Your task to perform on an android device: I want to buy a pair of shoes from Nike brand, so search for the shoes for me from Nike brand in the Nike app.
Image 0: 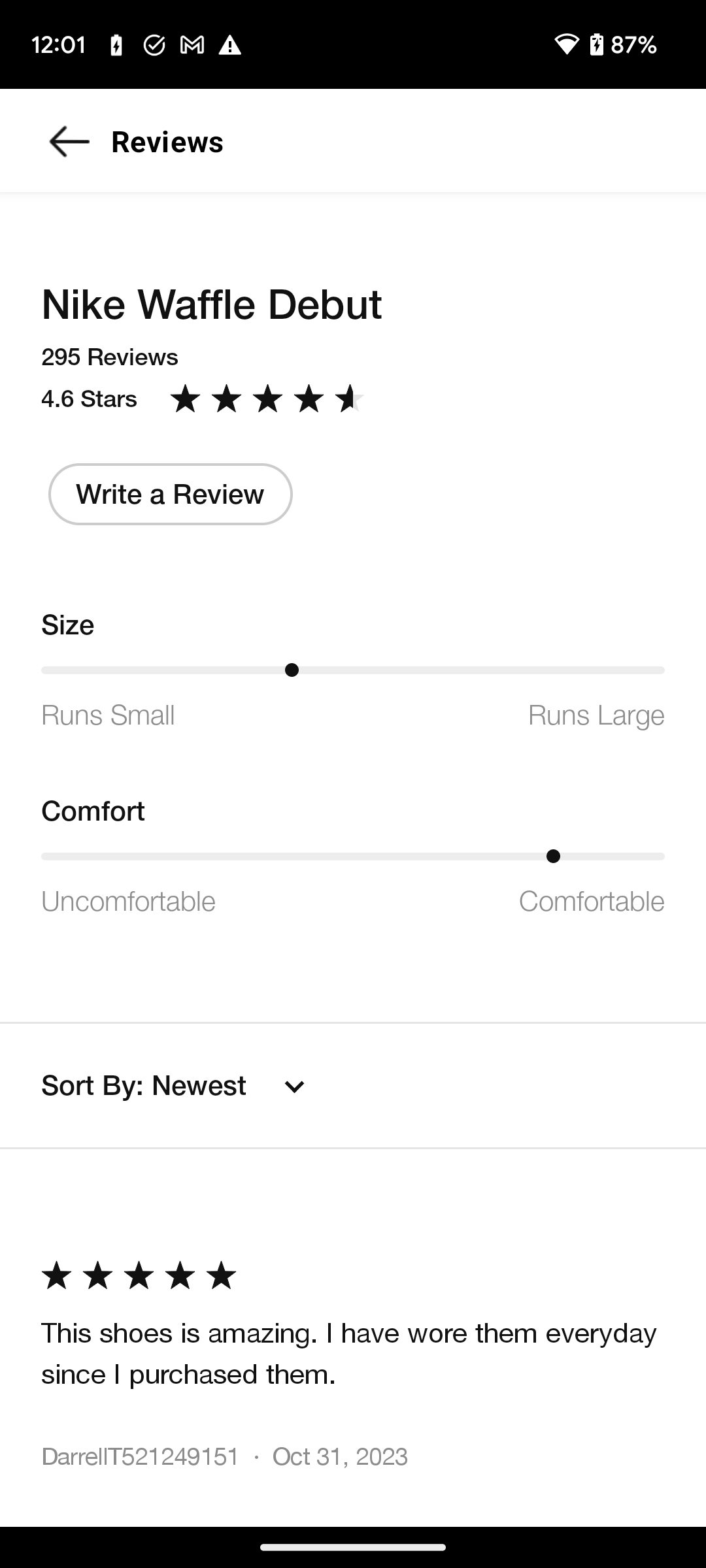
Go back to the previous page.
Step 0: press back button
Image 1: 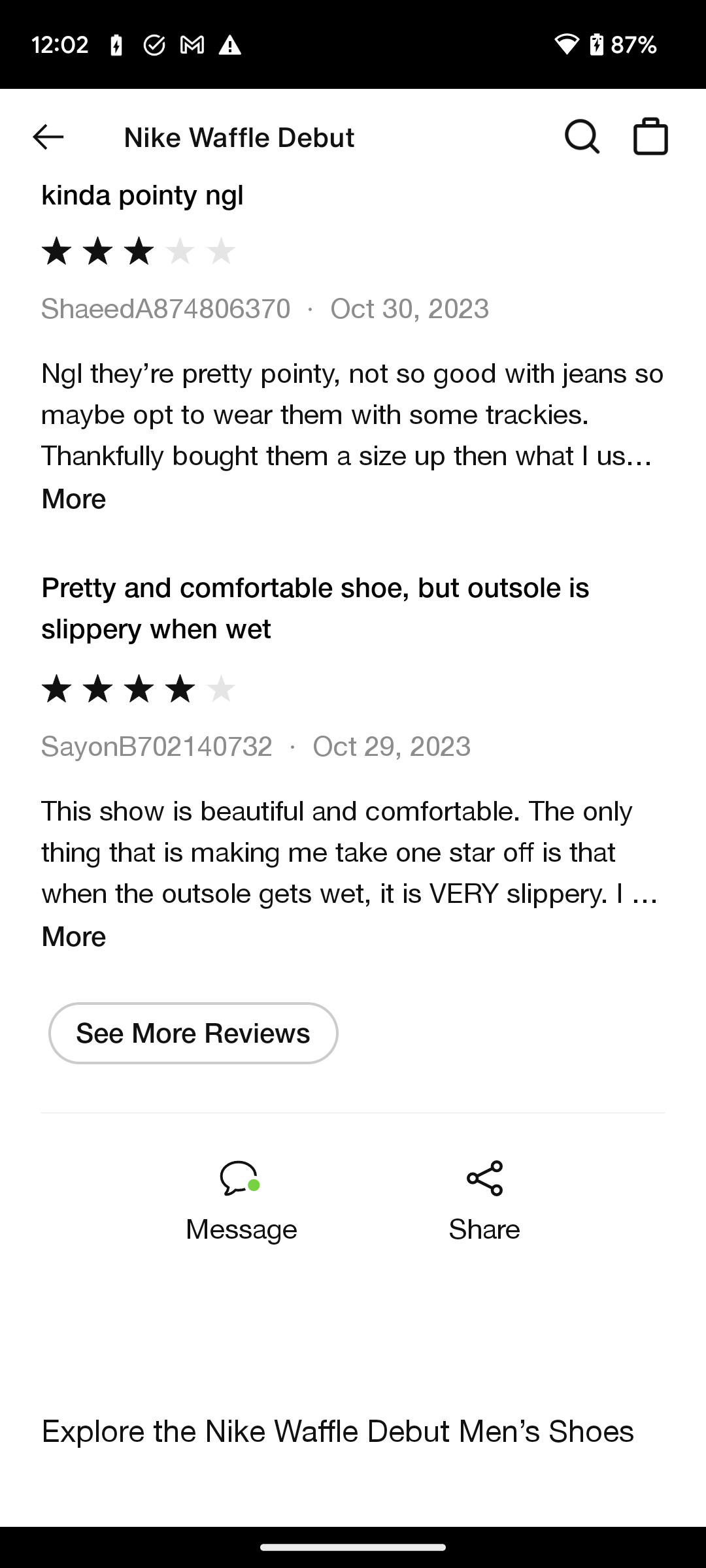
Go back to the previous page.
Step 1: press back button
Image 2: 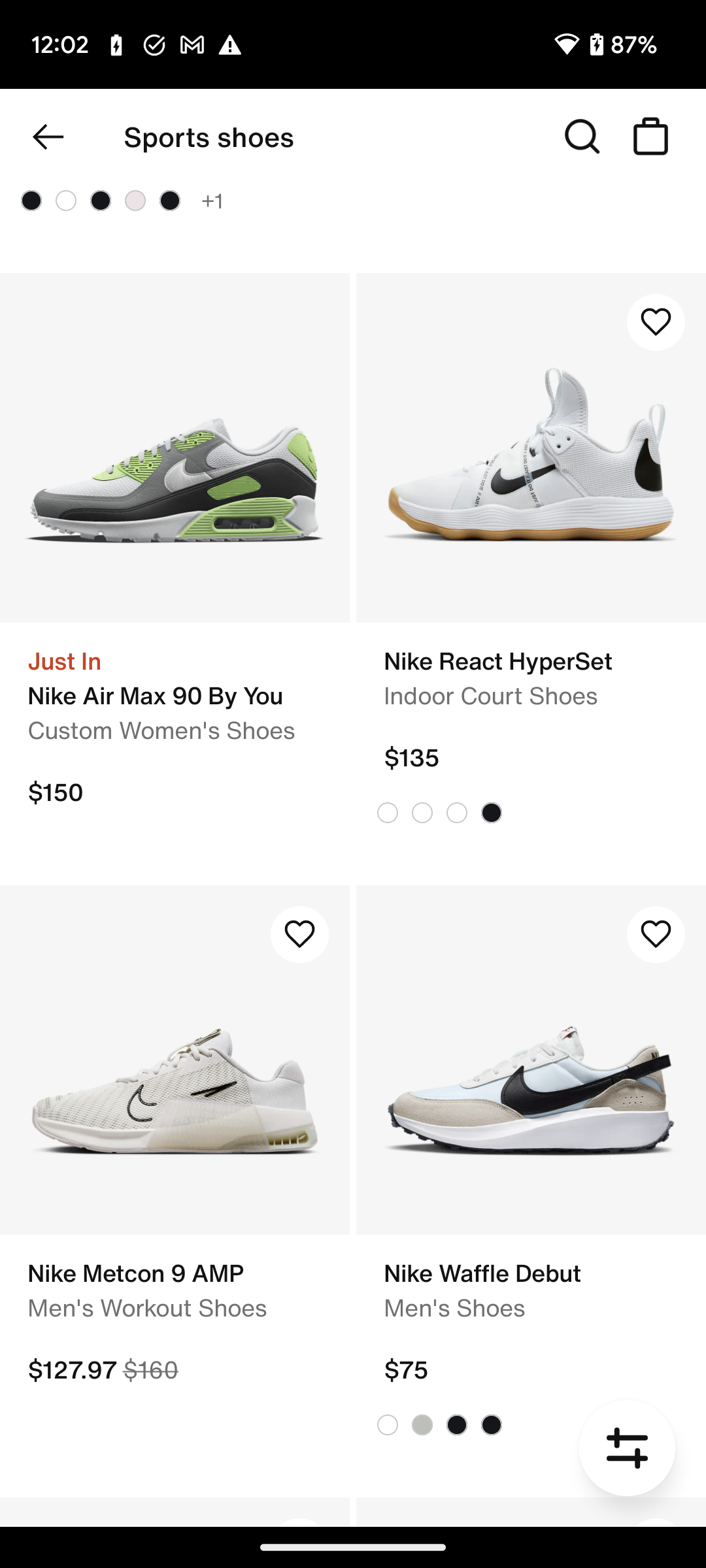
Click on the search icon at the top right corner of the screen to search for the shoes.
Step 2: click (582, 136)
Image 3: 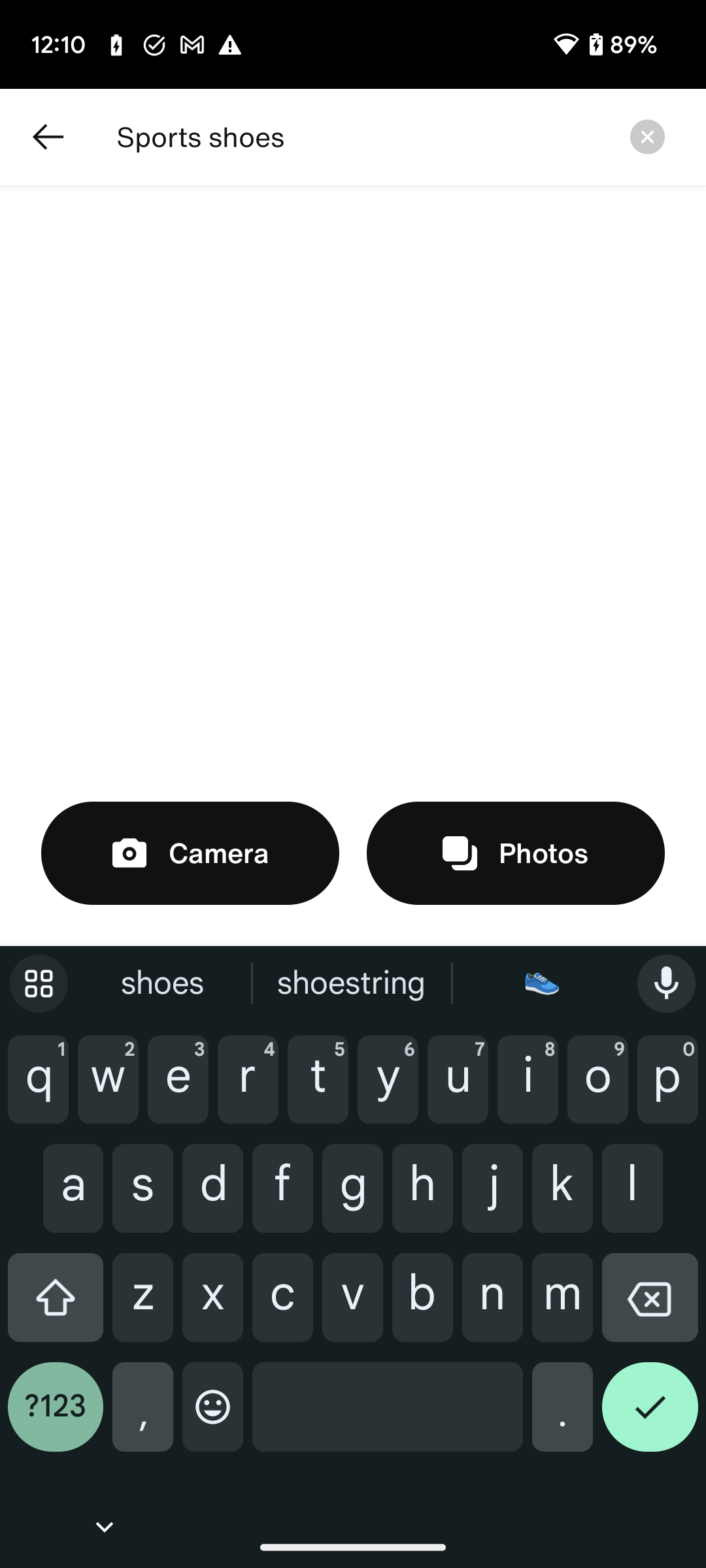
Click on the cross icon of the search bar to clear the search bar.
Step 3: click (647, 136)
Image 4: 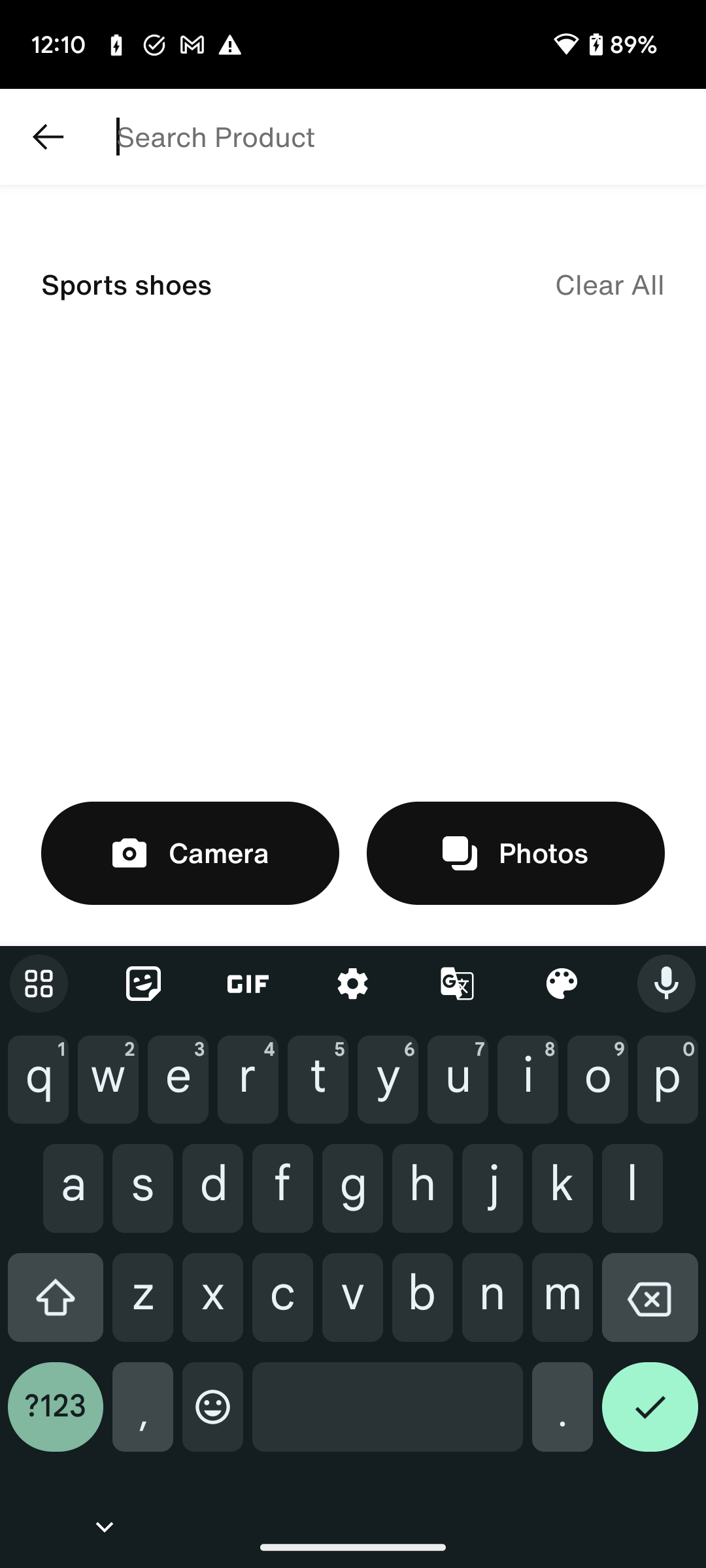
Type Nike shoes in the search bar to search for the shoes.
Step 4: type "Nike shoes."
Image 5: 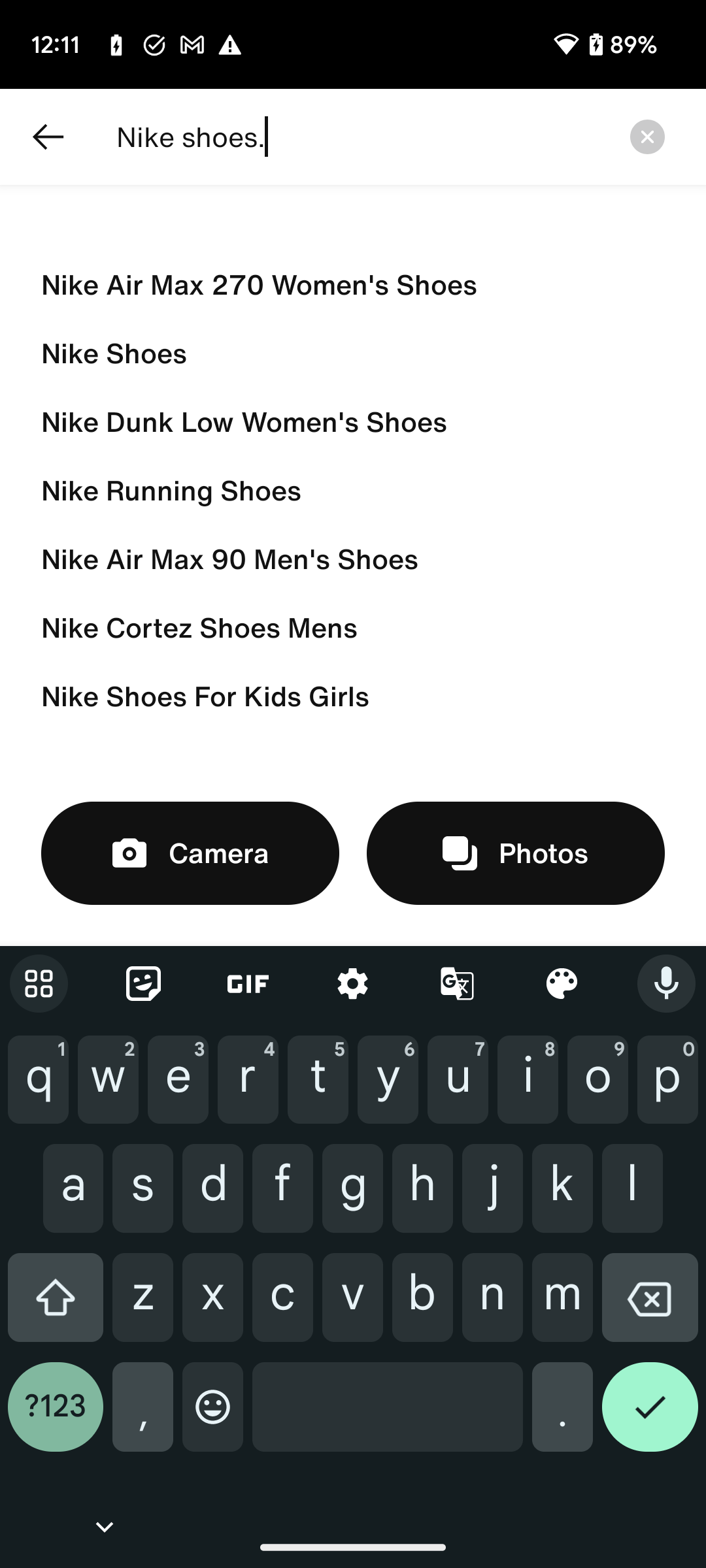
Click on the right tick button at the bottom right corner of the screen to view the search result.
Step 5: click (650, 1417)
Image 6: 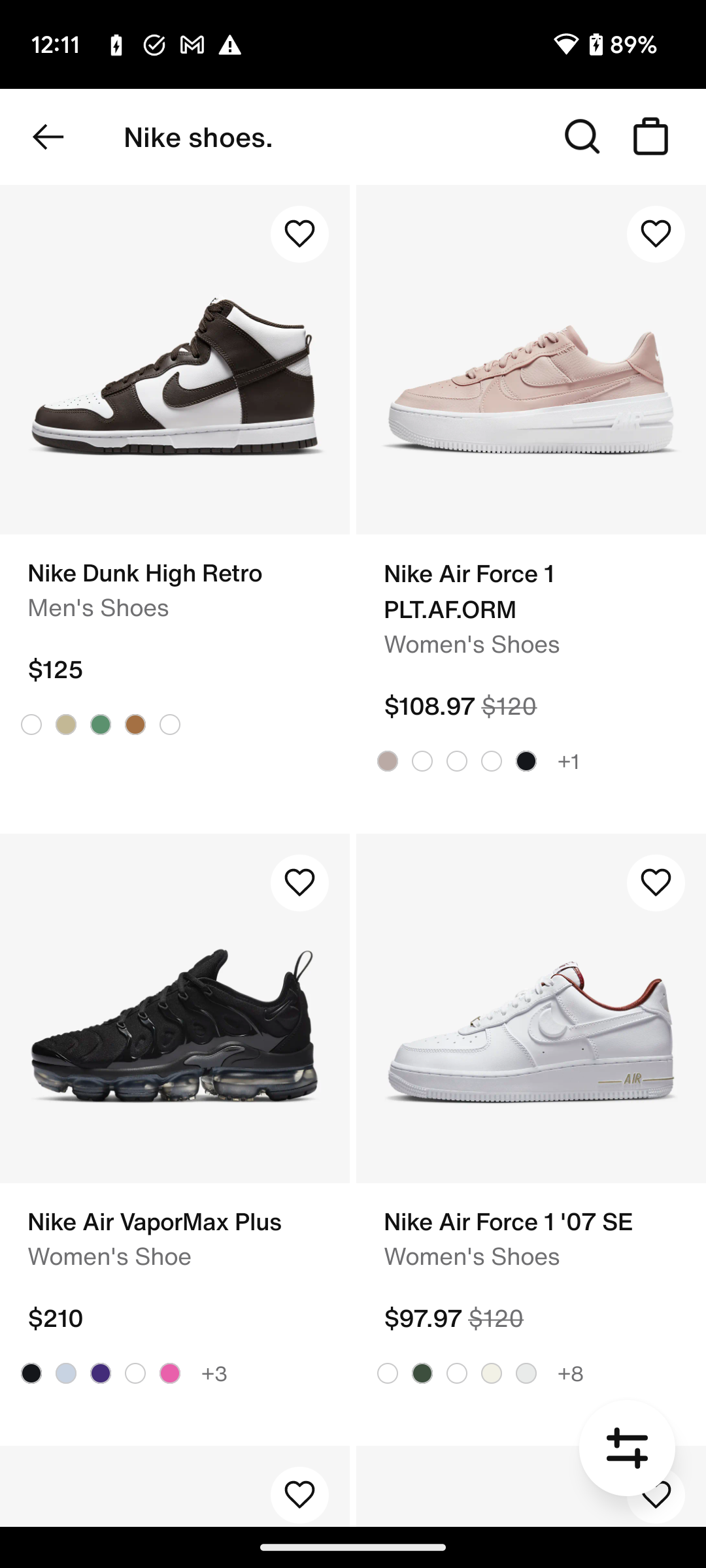
Scroll down to view more shoes from Nike brand.
Step 6: scroll down
Image 7: 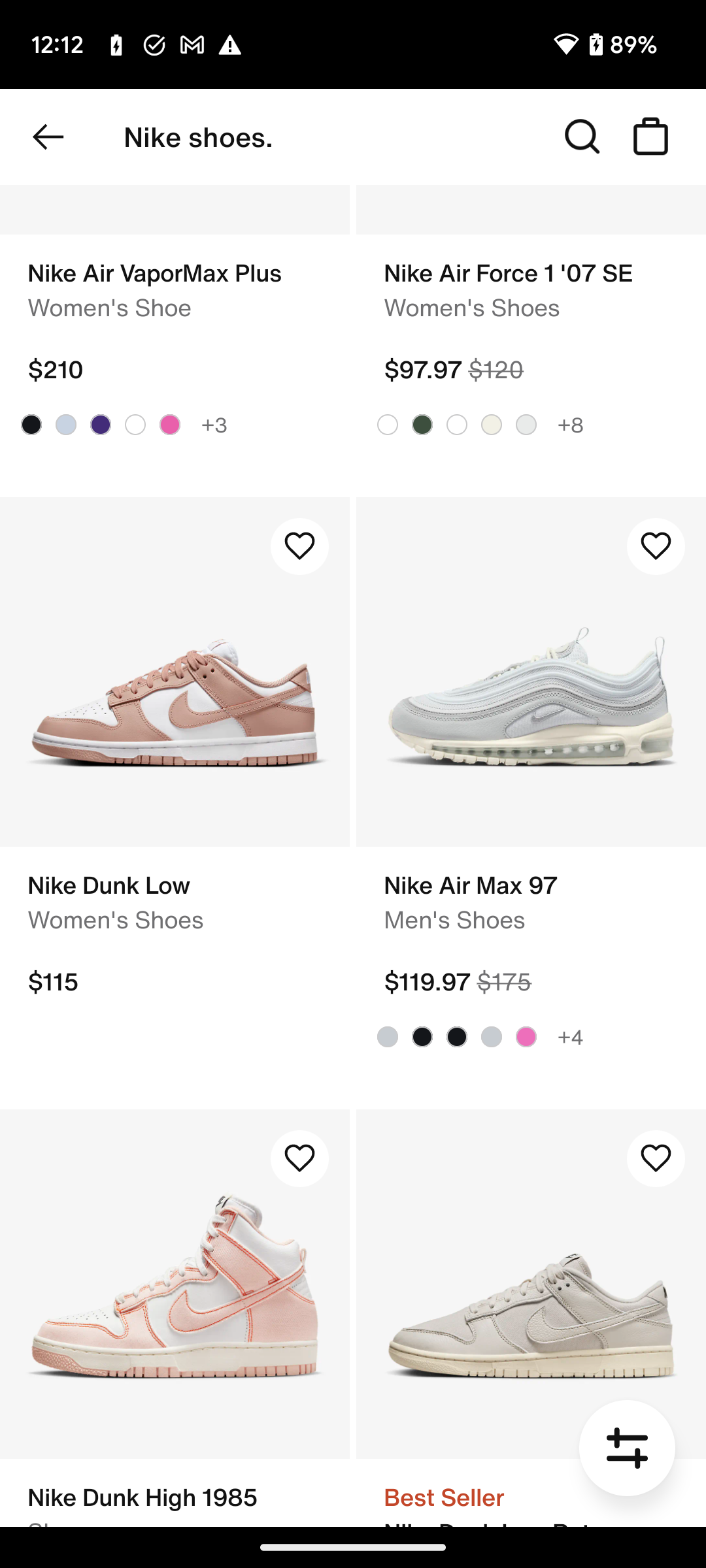
Scroll down to view more shoes from Nike brand.
Step 7: scroll down